Your task to perform on an android device: On Sunday, September 24, 2023, there is the birthday of my friend Thomas, and I don't want to miss the party. So create an event on the Calendar app called Thomas birthday.
Image 0: 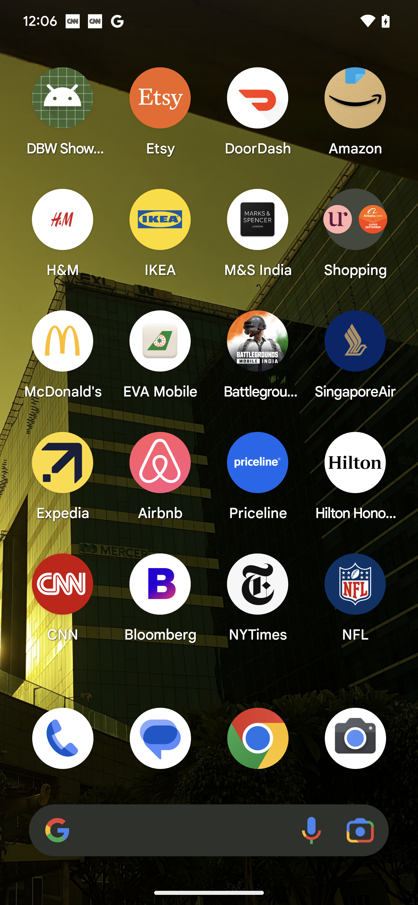
Open calendar app
Step 0: open app "Calendar"
Image 1: 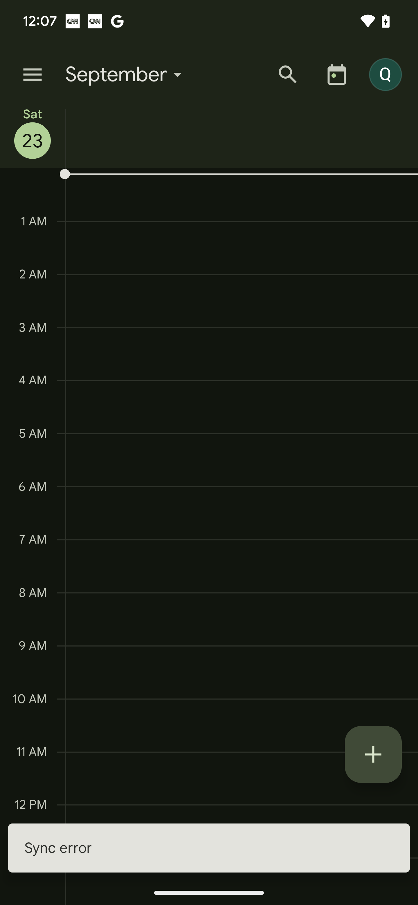
Click on the add icon at the bottom right of the screen
Step 1: click (373, 754)
Image 2: 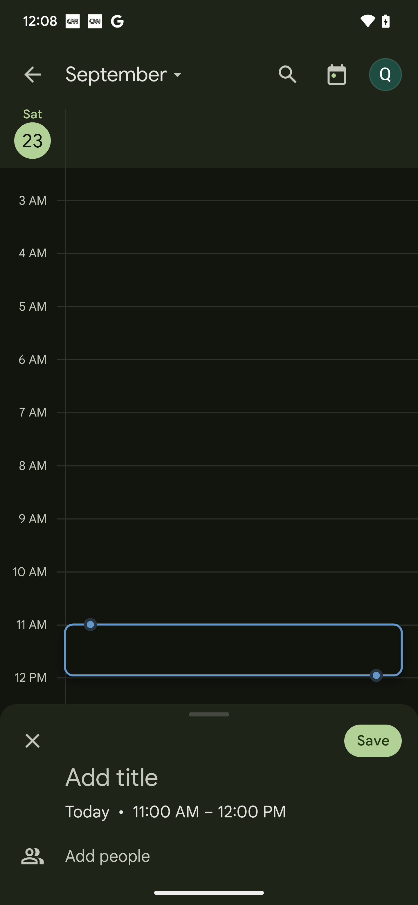
Click on the add icon at the bottom right of the screen
Step 2: wait
Image 3: 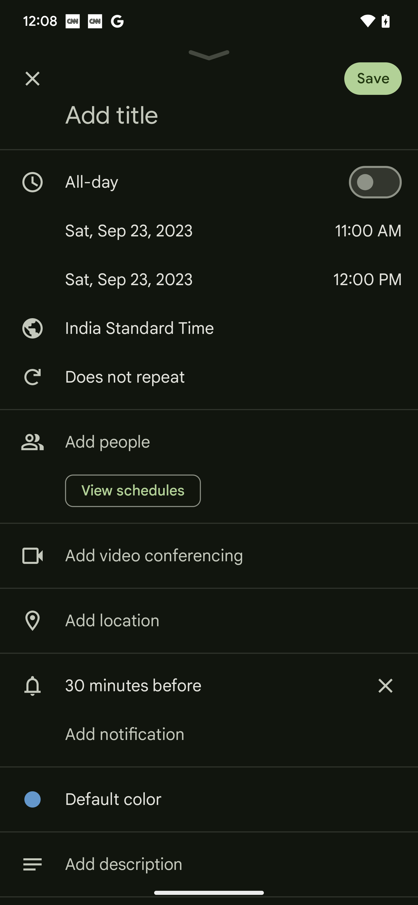
Click on the Change date option
Step 3: click (200, 231)
Image 4: 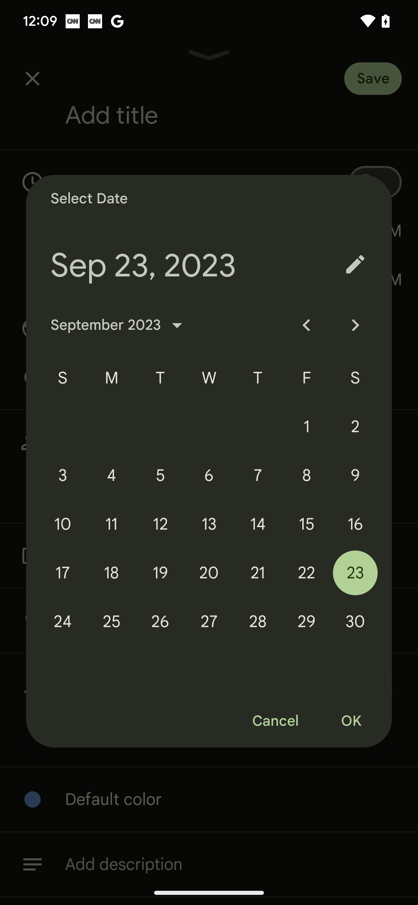
Choose 24 september 2023 on the calendar
Step 4: click (62, 622)
Image 5: 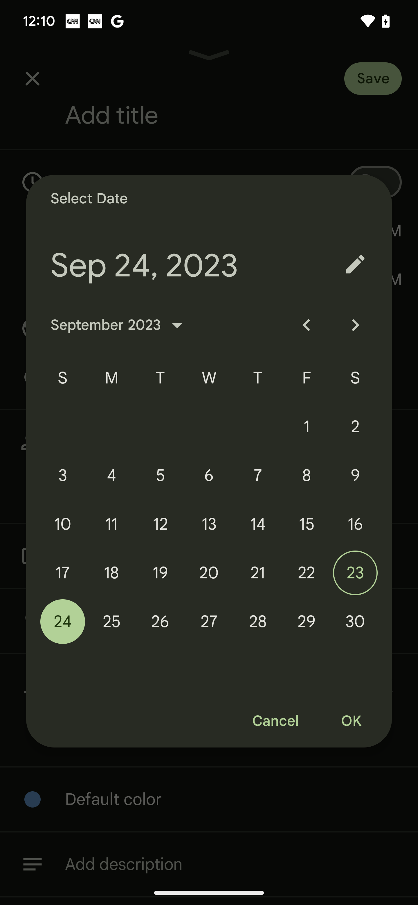
click on the ok button
Step 5: click (351, 721)
Image 6: 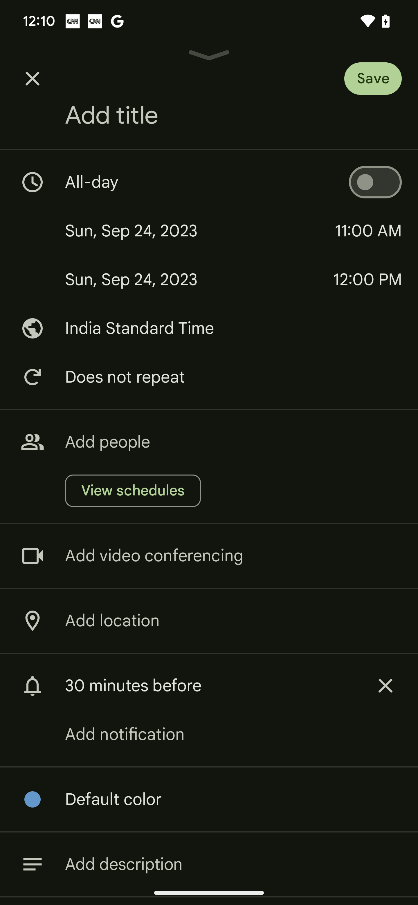
Type Thomas Birthday
Step 6: type "Thomas Birthday"
Image 7: 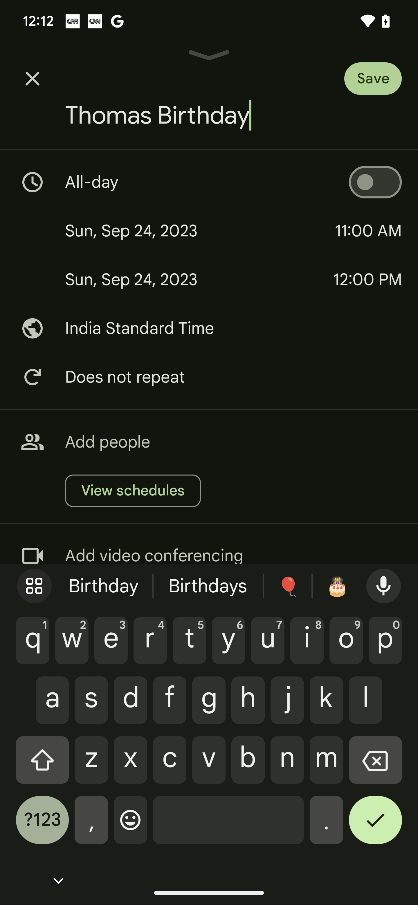
Click on the save button 
Step 7: click (389, 74)
Image 8: 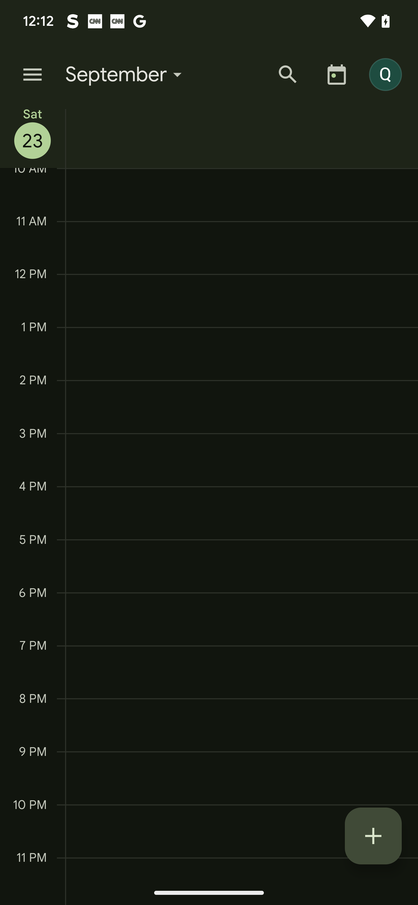
Click on the more option at the left of the screen
Step 8: click (32, 74)
Image 9: 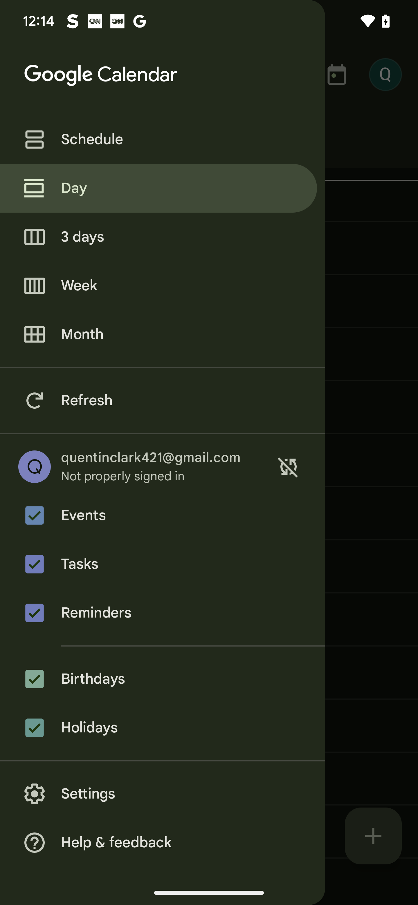
Click on the month option
Step 9: click (163, 334)